Your task to perform on an android device: In order to have a backup, export all of the reminders in the Google Drive app in file format.
Image 0: 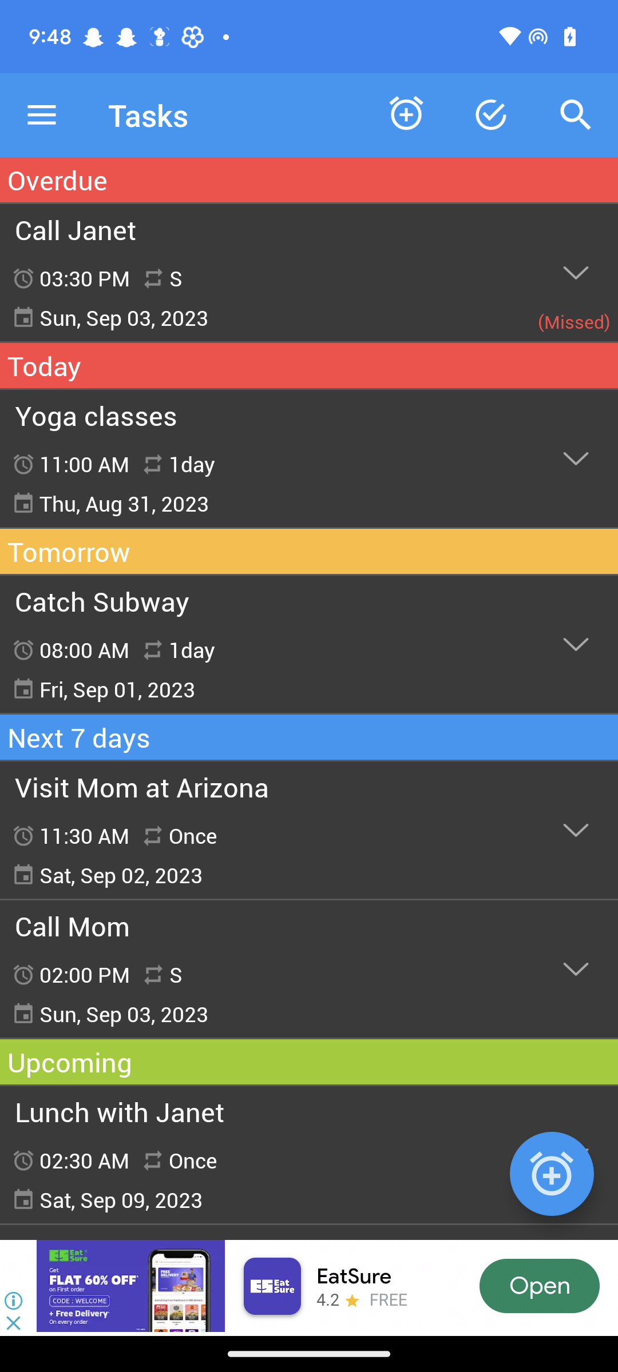
Click on the menu icon at the top left corner of the screen
Step 0: click (42, 115)
Image 1: 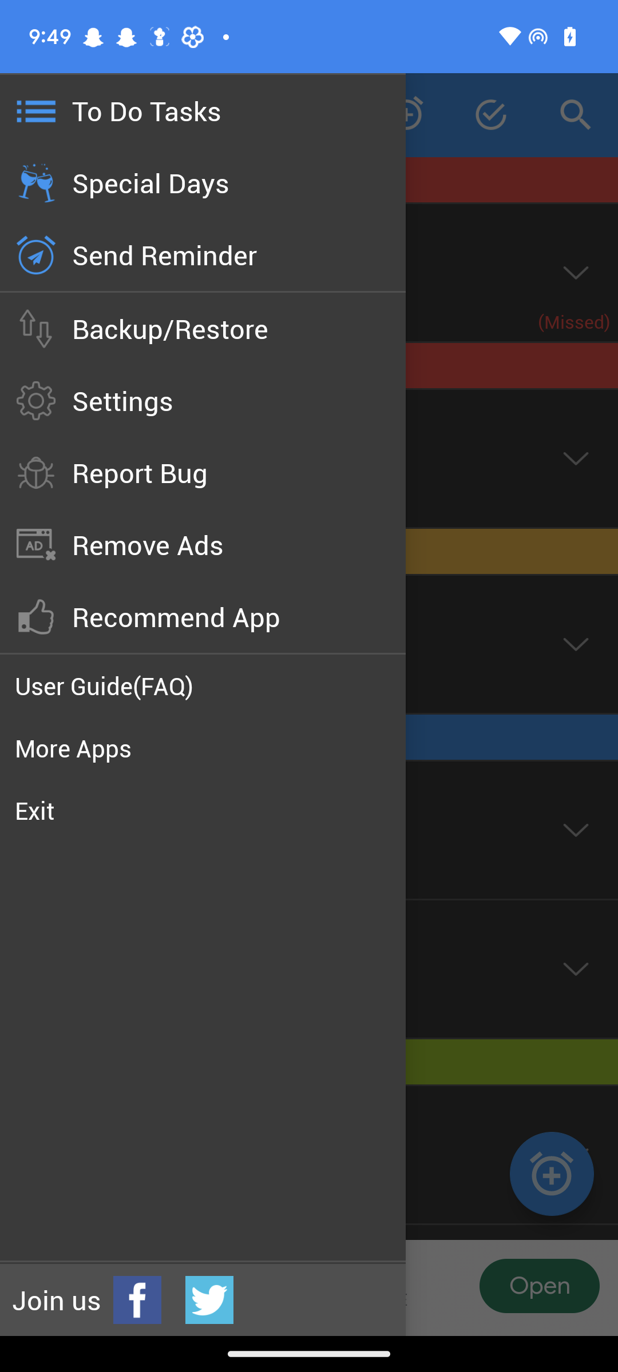
Click on the Backup/Restore option
Step 1: click (283, 318)
Image 2: 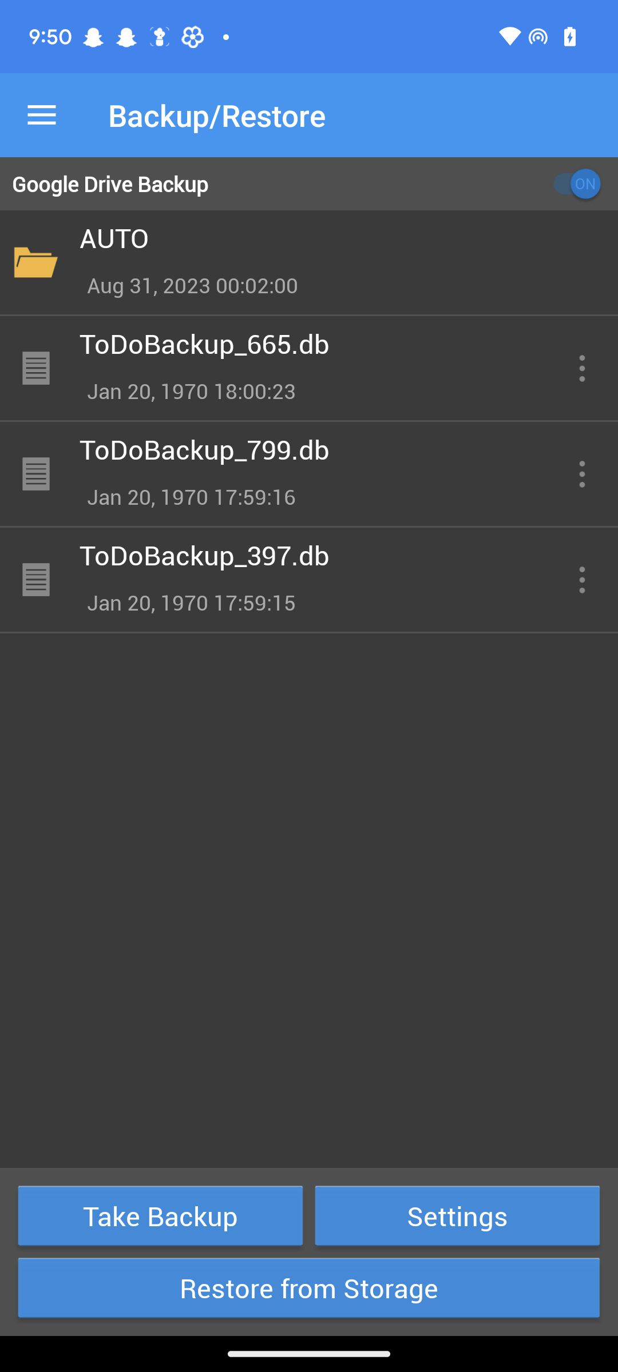
Click on the Take Backup button
Step 2: click (160, 1216)
Image 3: 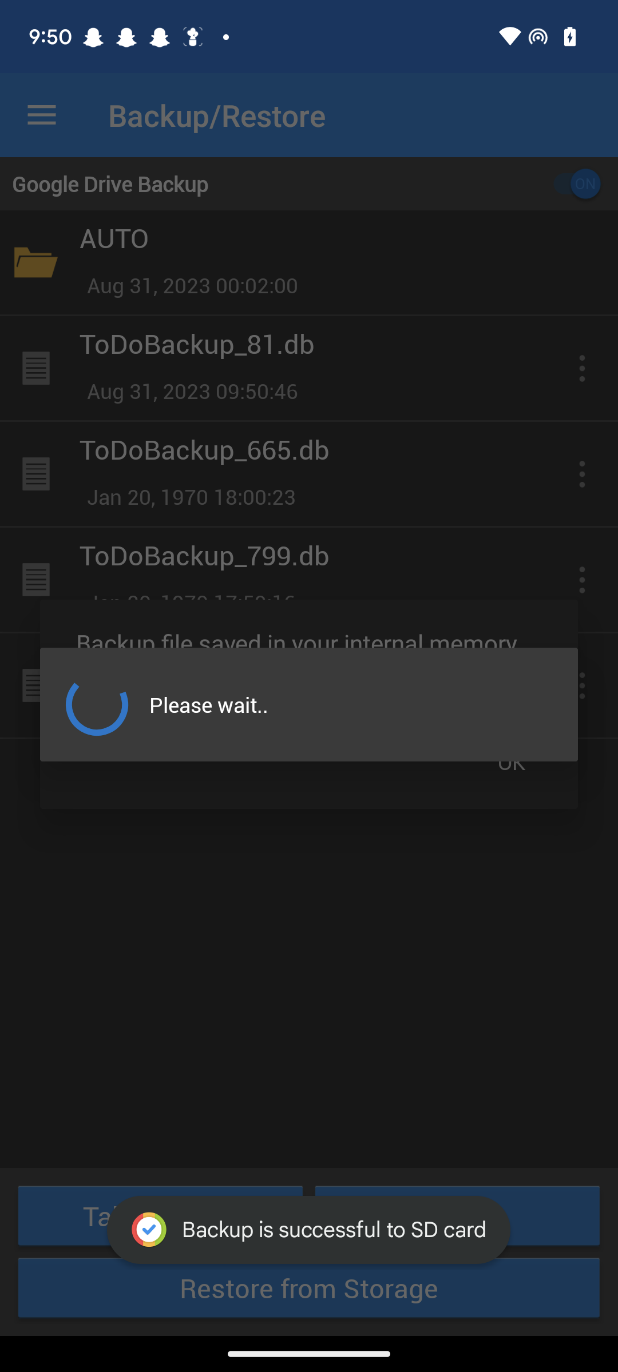
Click on the Take Backup button
Step 3: wait
Image 5: 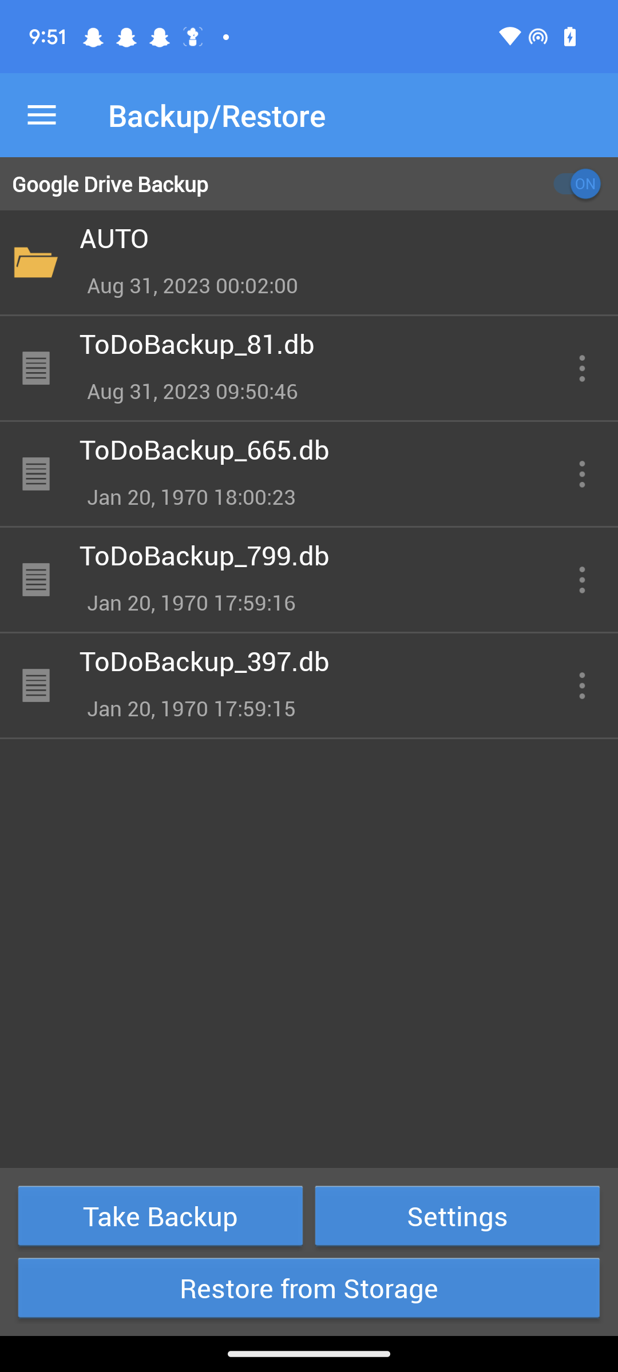
Click on the three dots of the ToDoBackup_81.db
Step 5: click (581, 368)
Image 6: 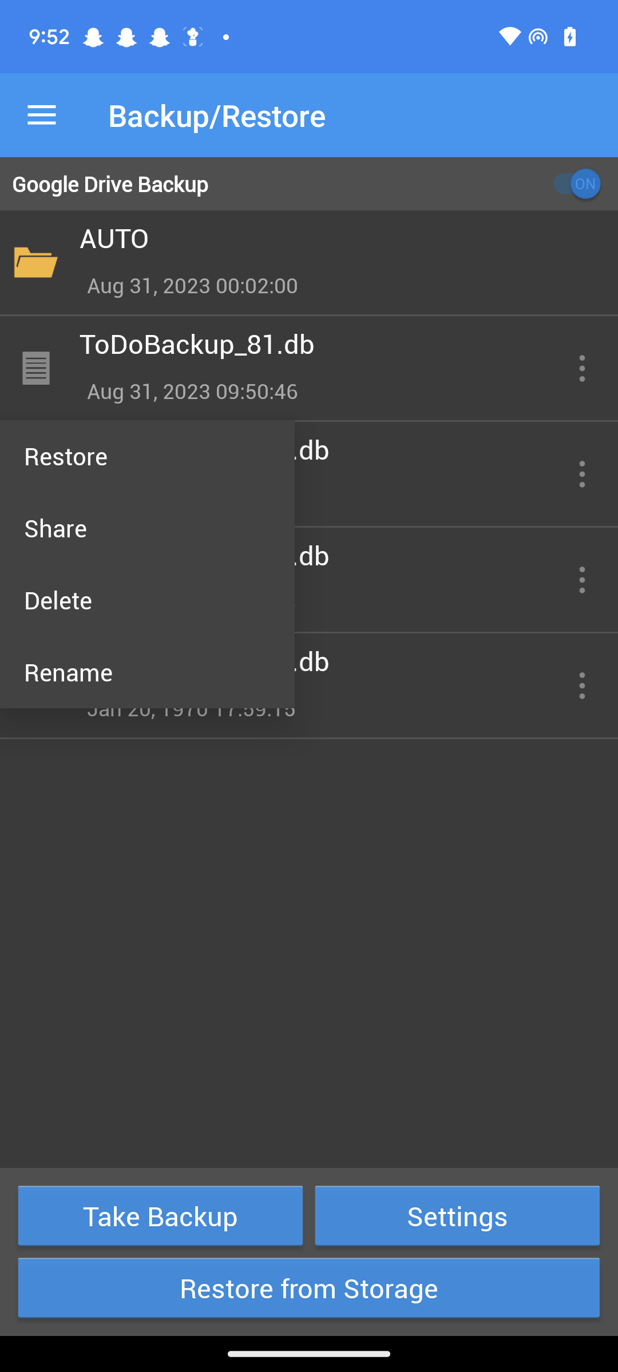
Click on the share option
Step 6: click (147, 528)
Image 7: 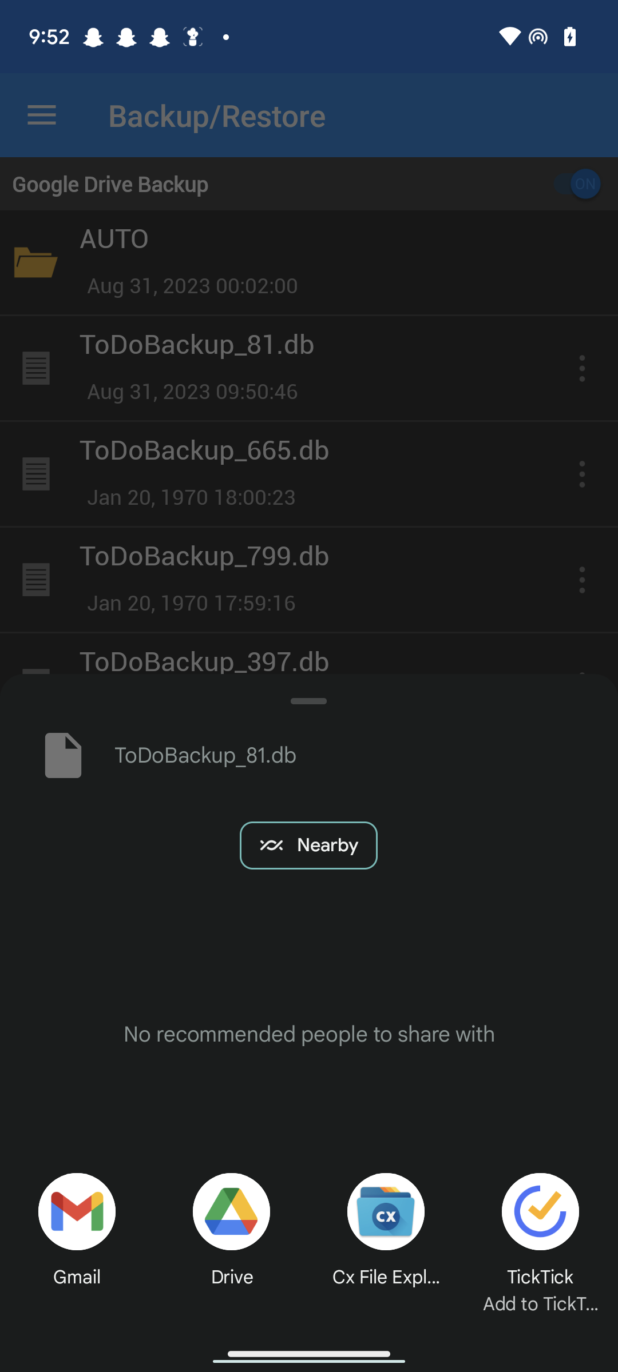
Click on the Drive option
Step 7: click (232, 1234)
Image 8: 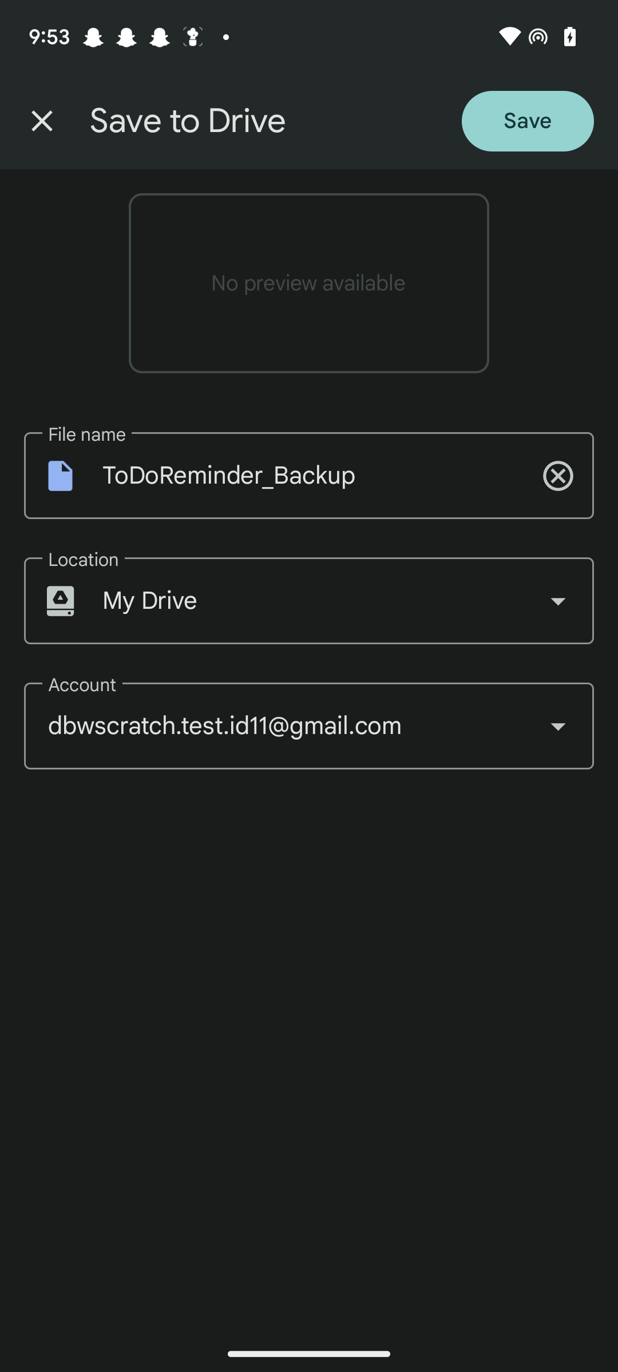
Click on the dropdown icon of the account 
Step 8: click (558, 726)